Your task to perform on an android device: On the KAYAK app, search for the hotels in Berlin for my upcoming trip from December 23rd to December 25th.
Image 0: 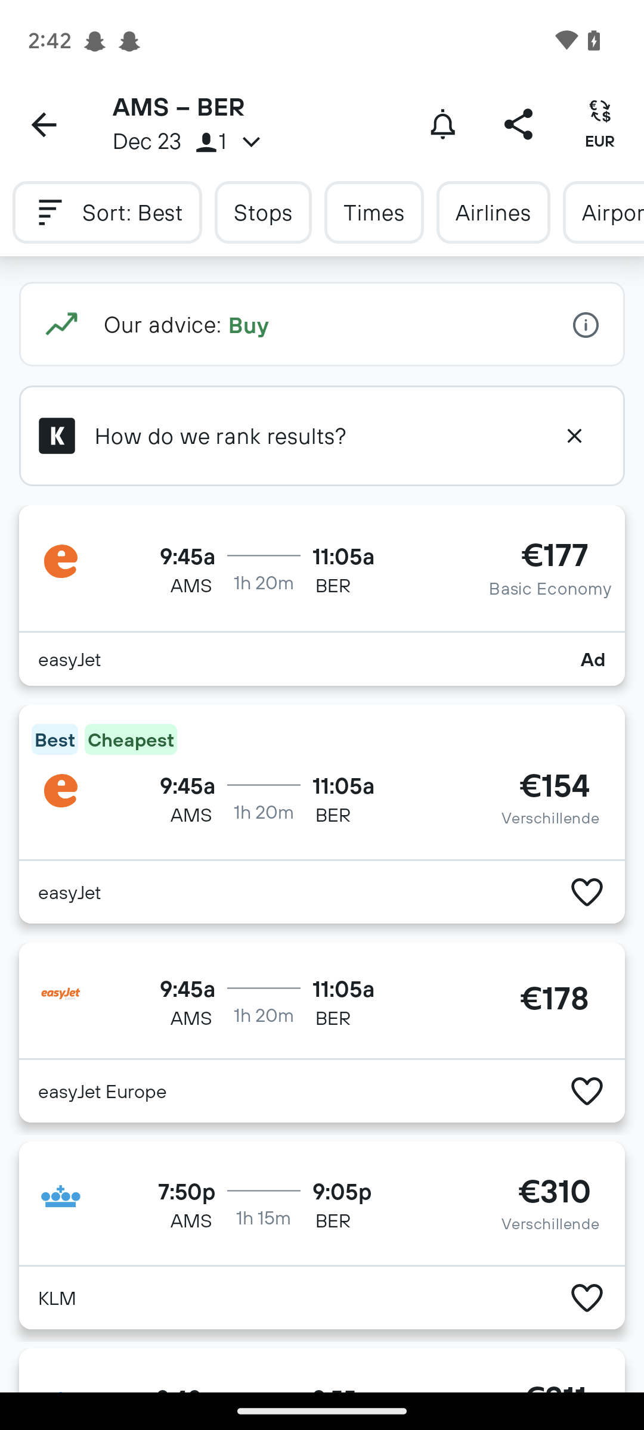
Go back to the home screen of the app.
Step 0: press back button
Image 1: 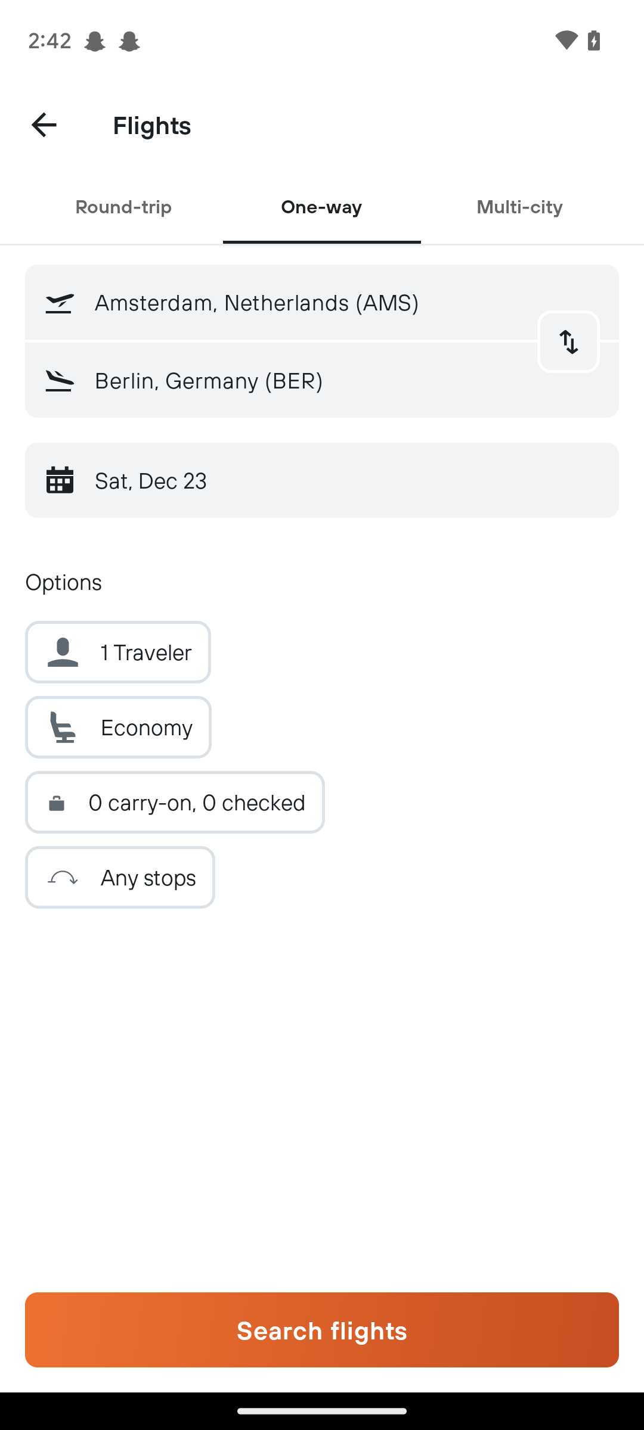
Go back to the home screen of the app.
Step 1: press back button
Image 2: 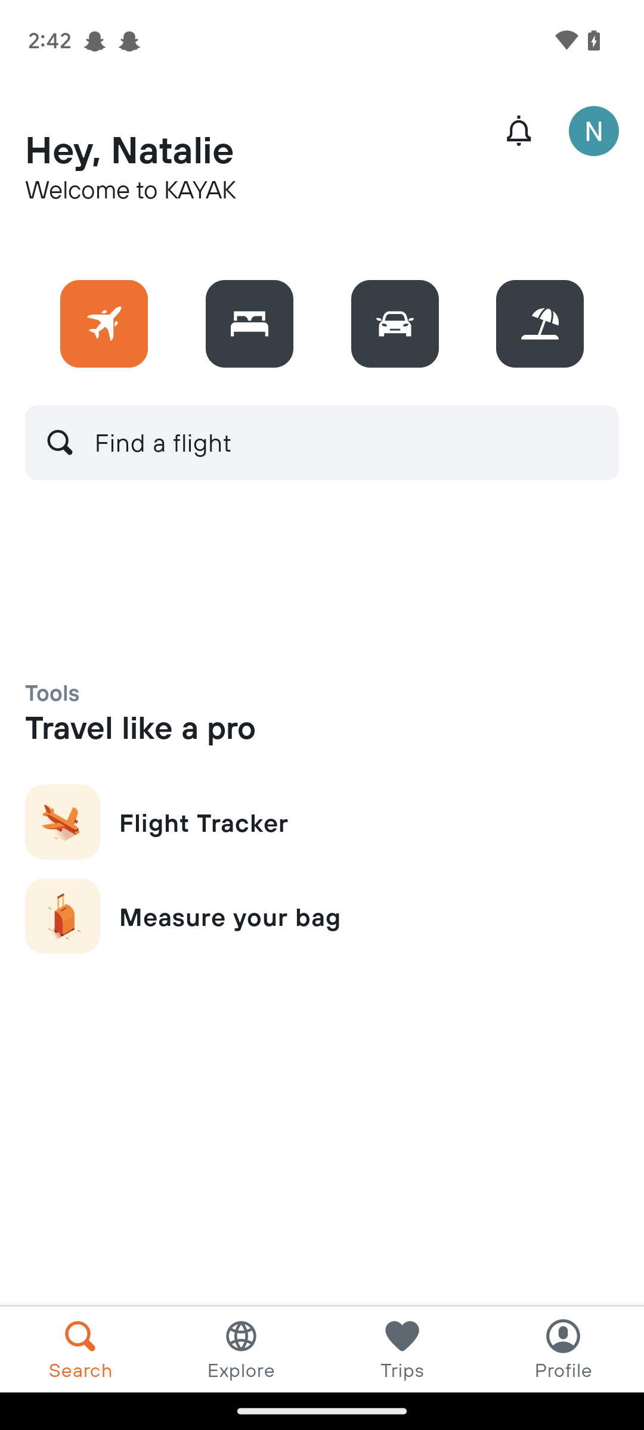
Click on the Hotels icon at the top of the screen.
Step 2: click (249, 324)
Image 3: 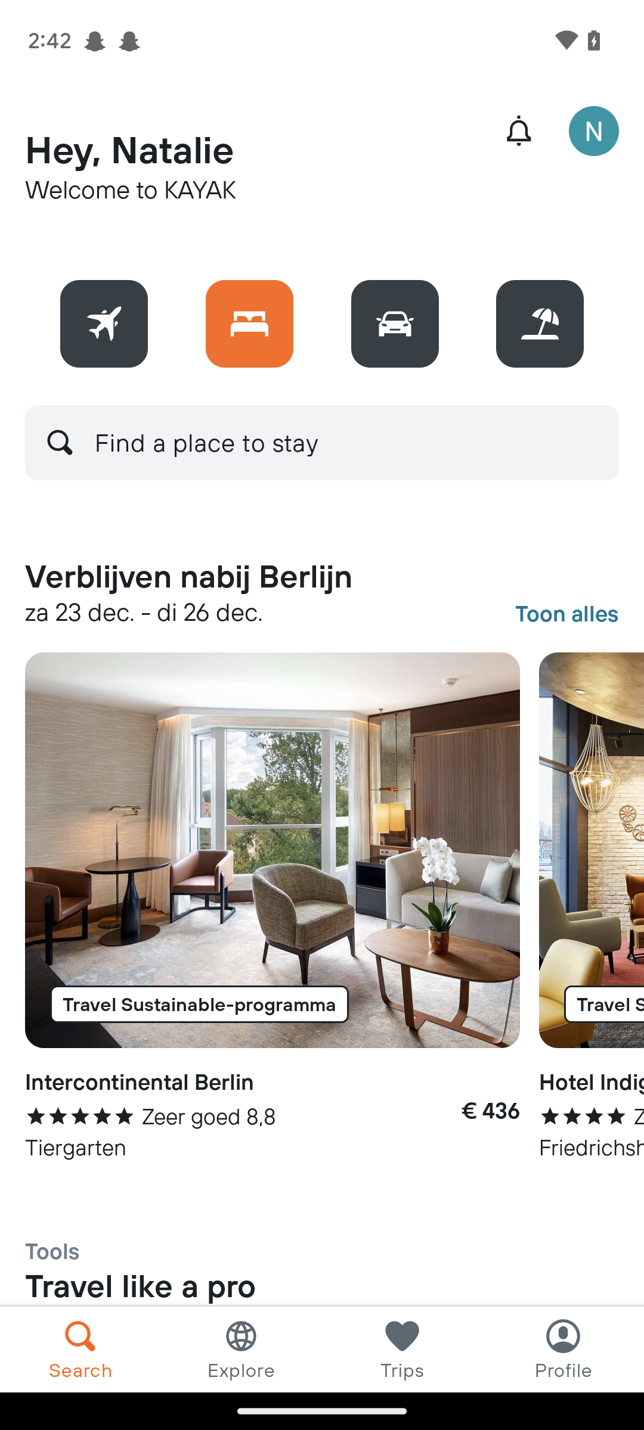
Click on the search bar.
Step 3: click (322, 443)
Image 4: 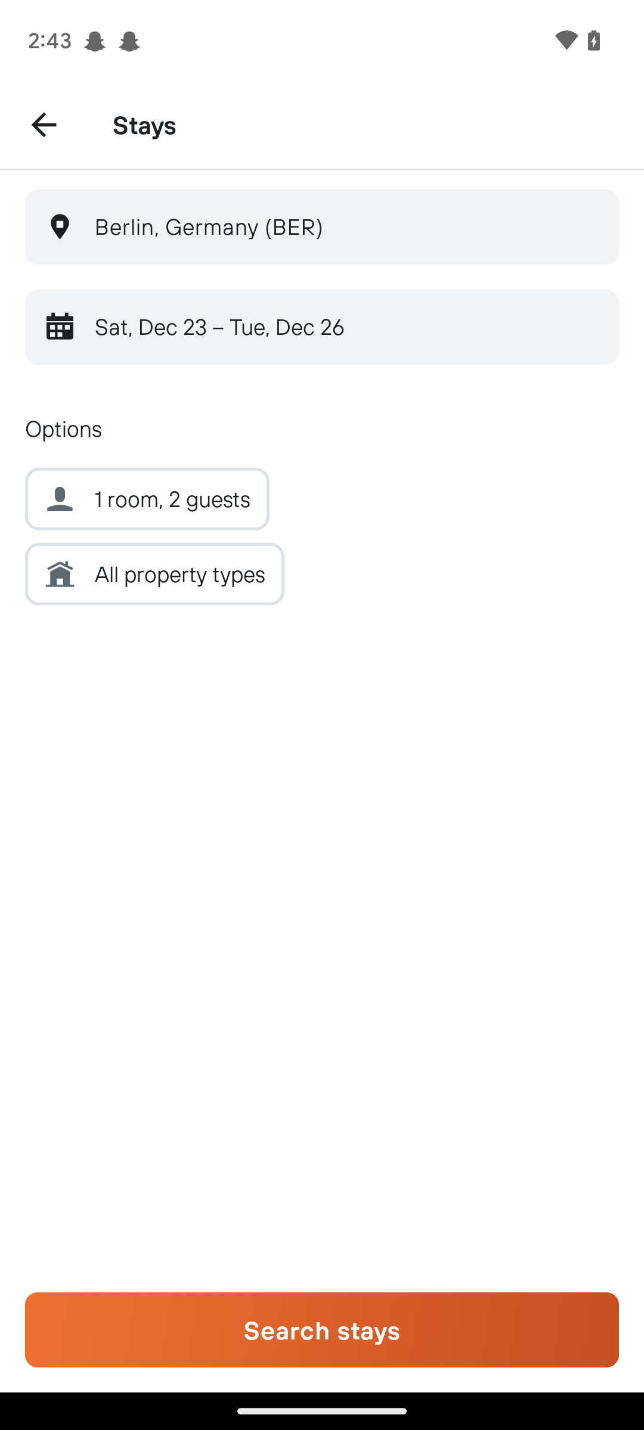
Click on the dates.
Step 4: click (322, 327)
Image 5: 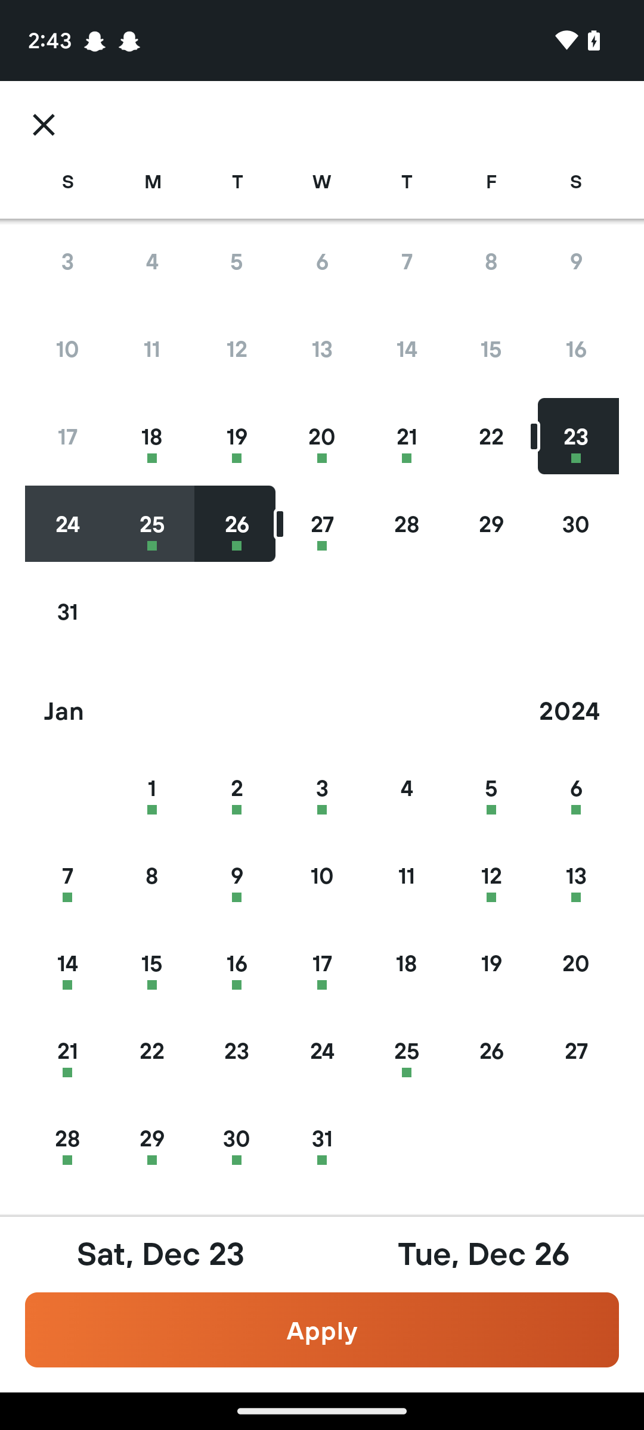
Select the dates from December 23rd to December 25th.
Step 5: click (576, 436)
Image 6: 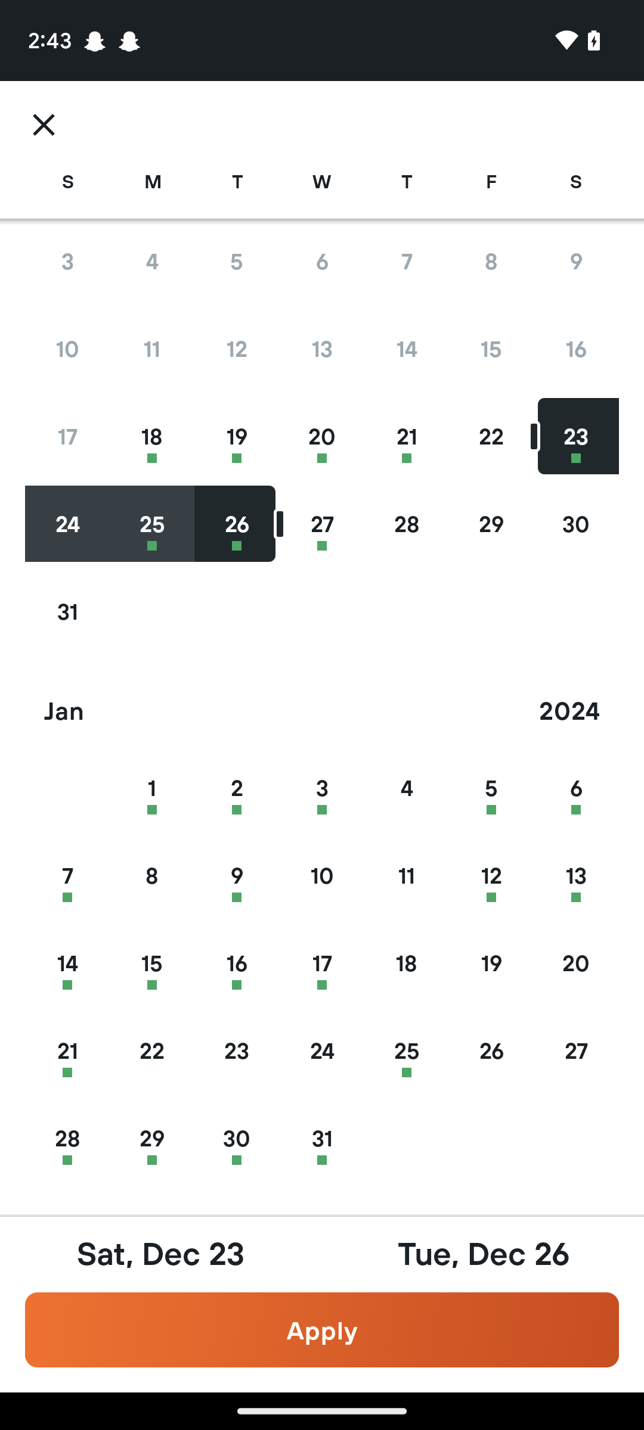
Select the dates from December 23rd to December 25th.
Step 6: click (151, 524)
Image 7: 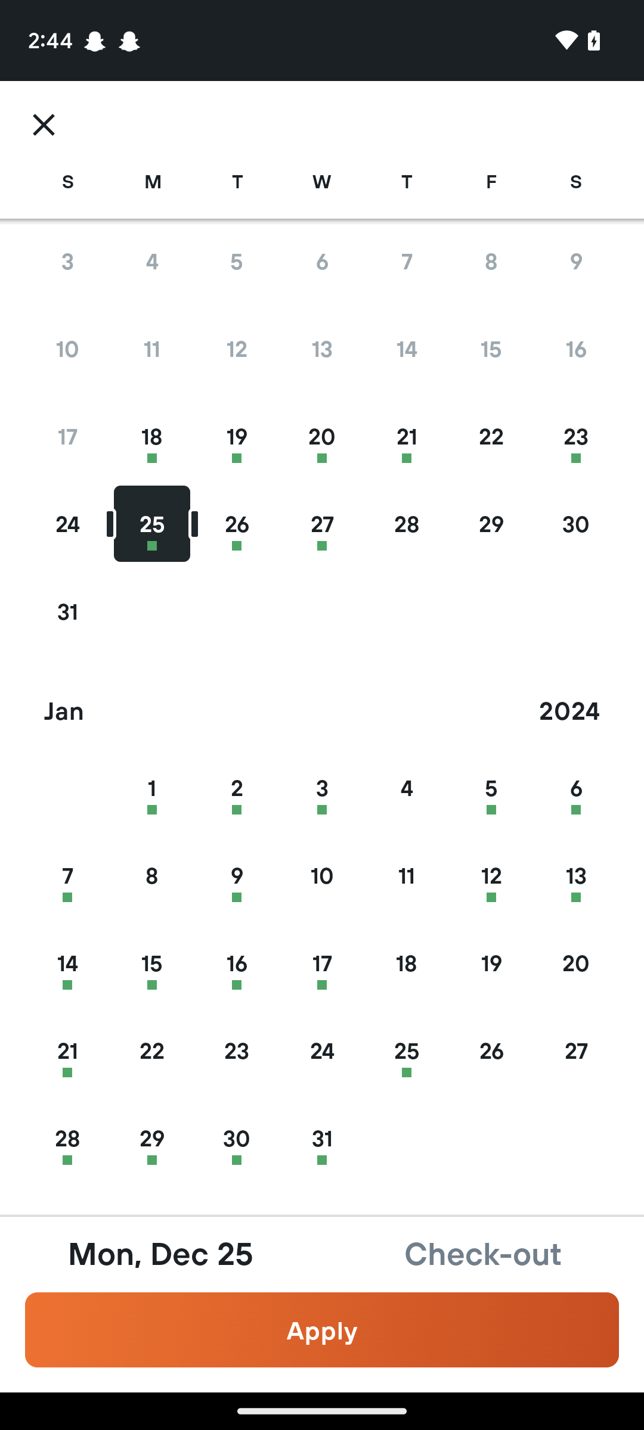
Select the dates from December 23rd to December 25th.
Step 7: wait
Image 8: 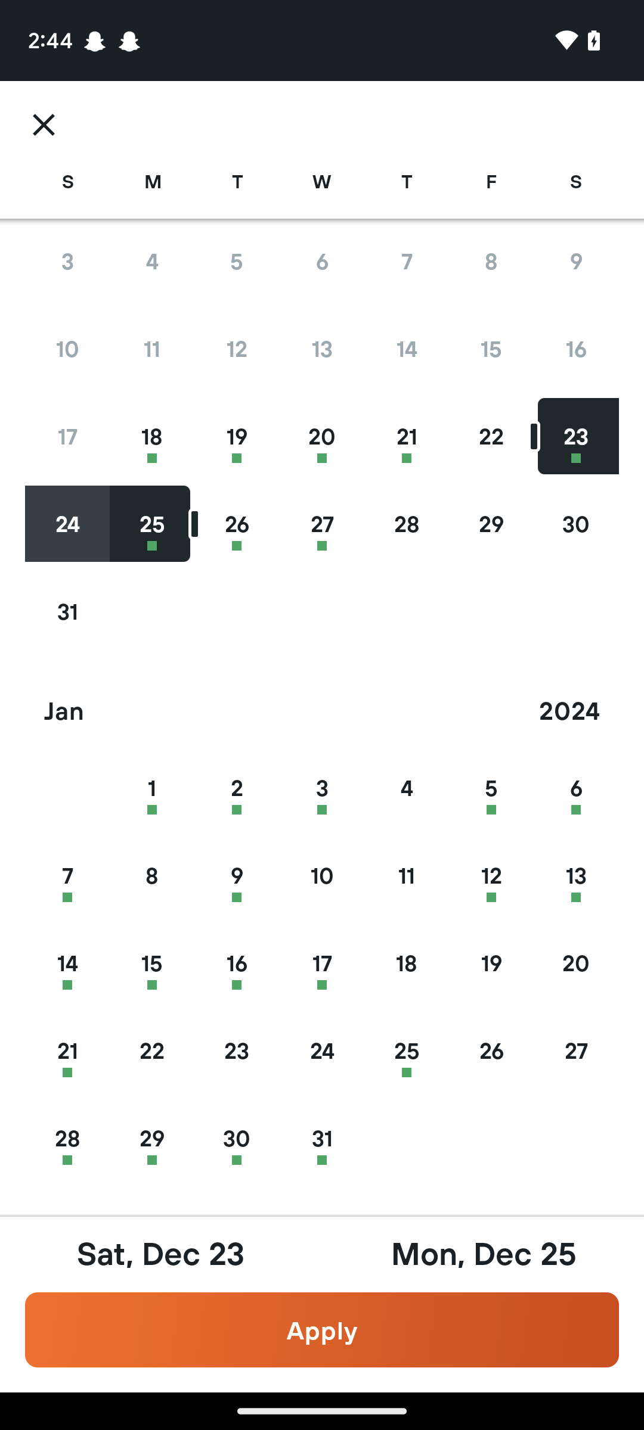
Click on Apply at the bottom of the screen.
Step 8: click (322, 1330)
Image 9: 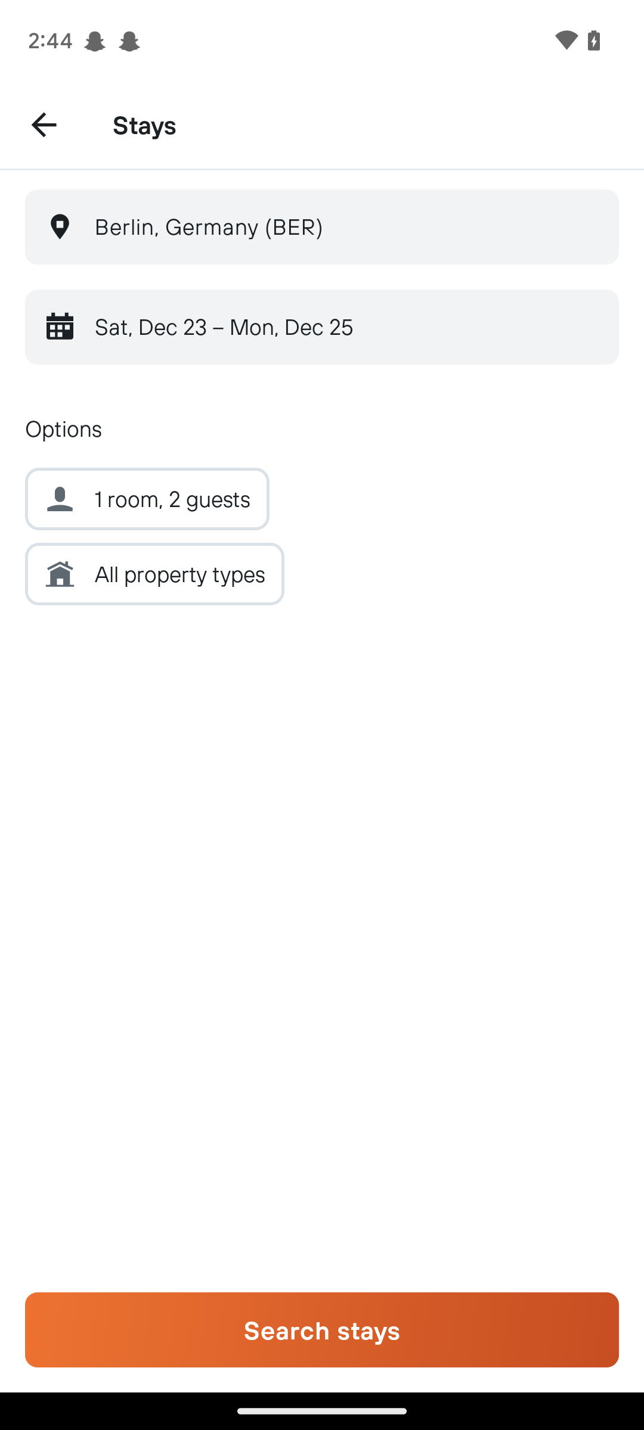
Click on the Search stays at the bottom of the screen.
Step 9: click (322, 1330)
Image 10: 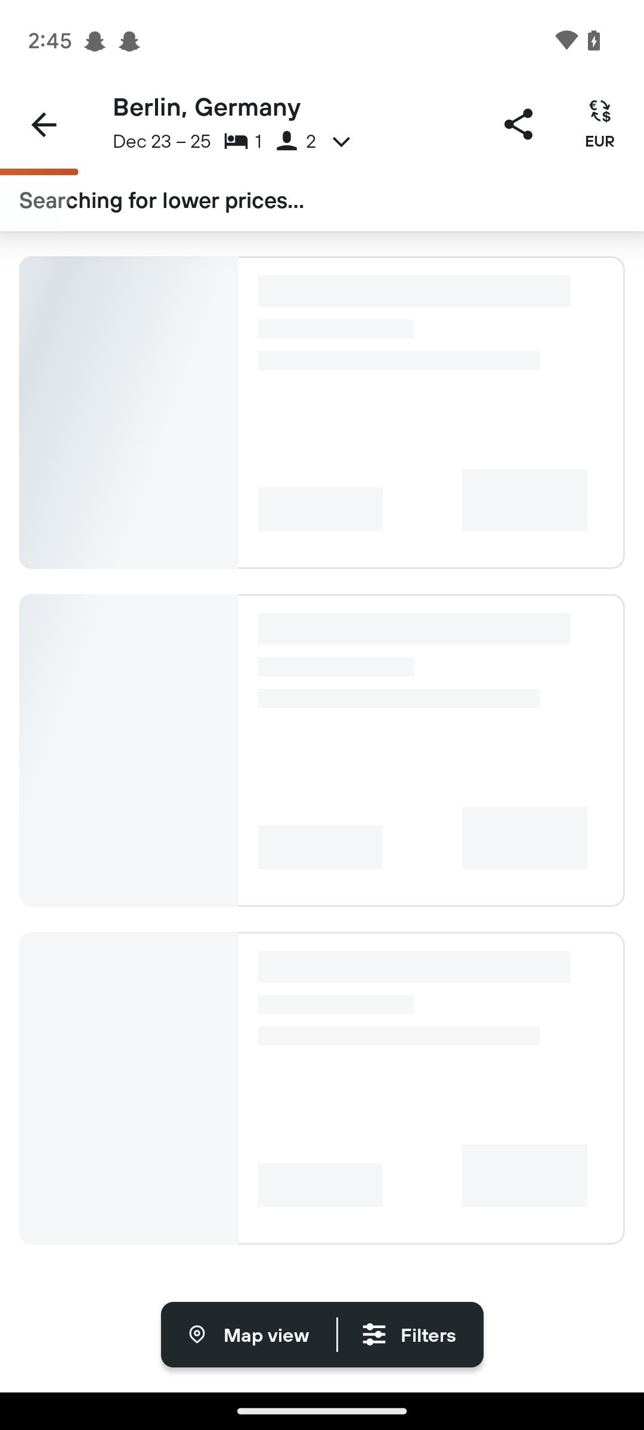
Click on the Search stays at the bottom of the screen.
Step 10: wait
Image 11: 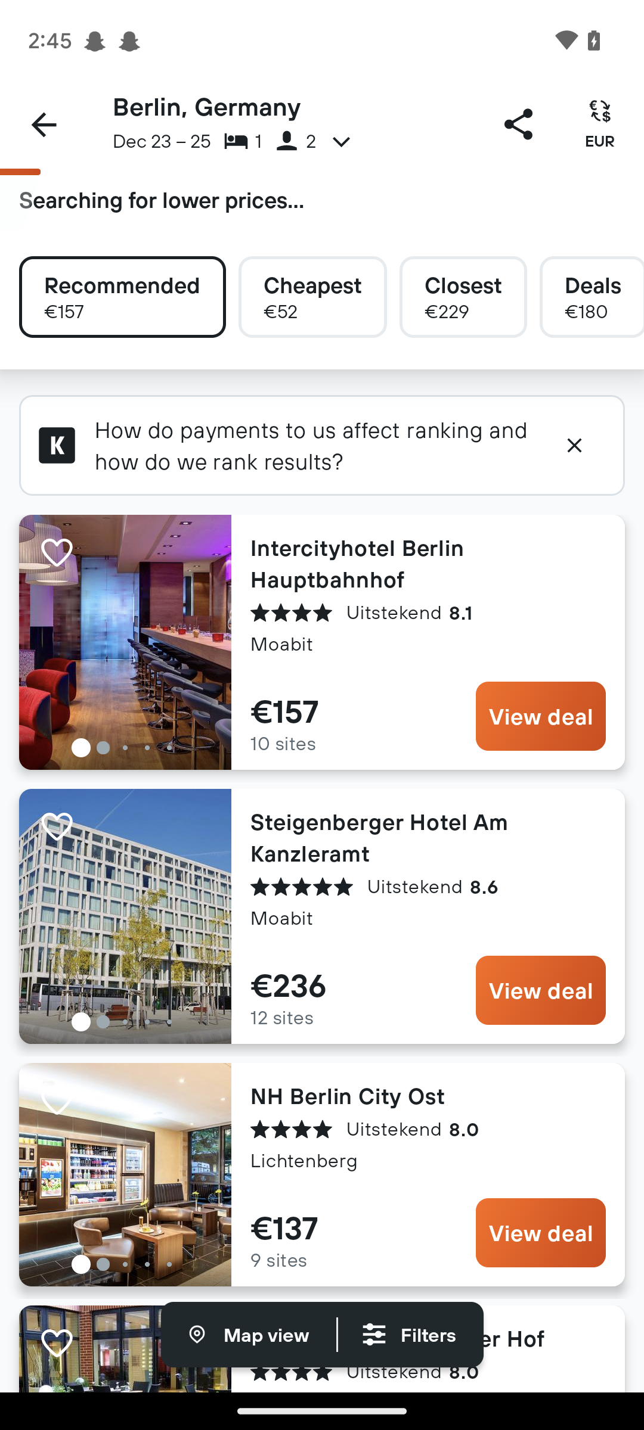
Click on the Search stays at the bottom of the screen.
Step 11: wait